Your task to perform on an android device: In the MyMoney App,set a budget goal of Rs 50000 for Education with the target of january 2024
Image 0: 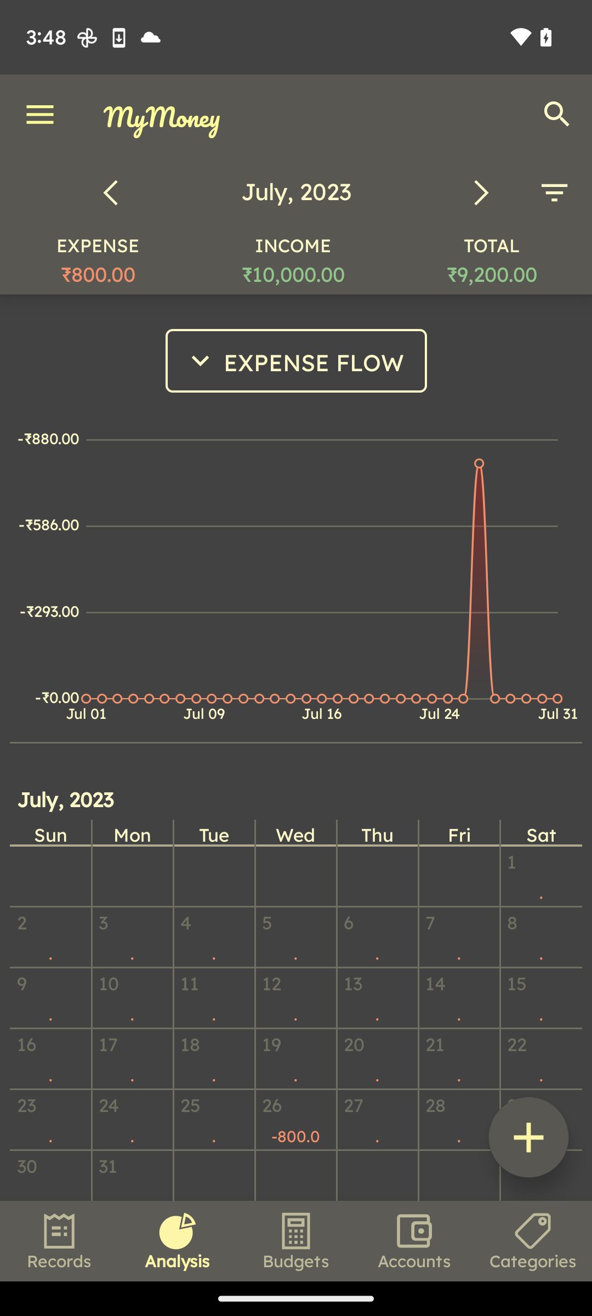
Click on the Budgets tab at the bottom of the screen
Step 0: click (296, 1241)
Image 1: 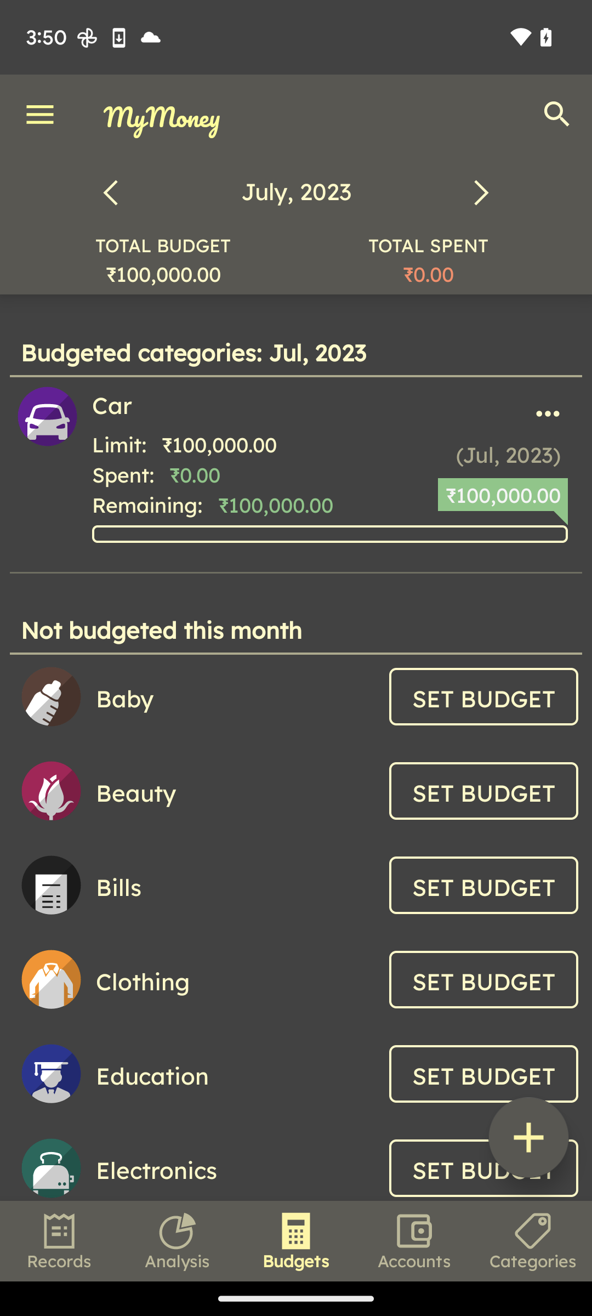
Click on the right angle bracket to set the january 2024
Step 1: click (479, 192)
Image 2: 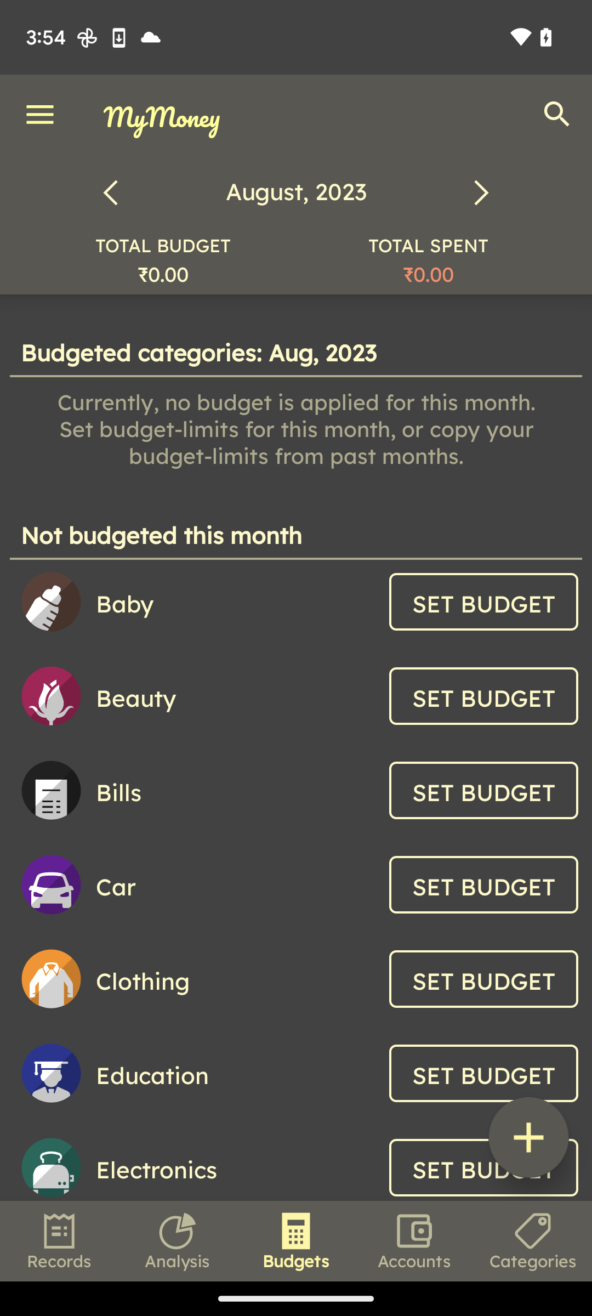
Click on the right angle bracket to set the january 2024
Step 2: click (479, 192)
Image 3: 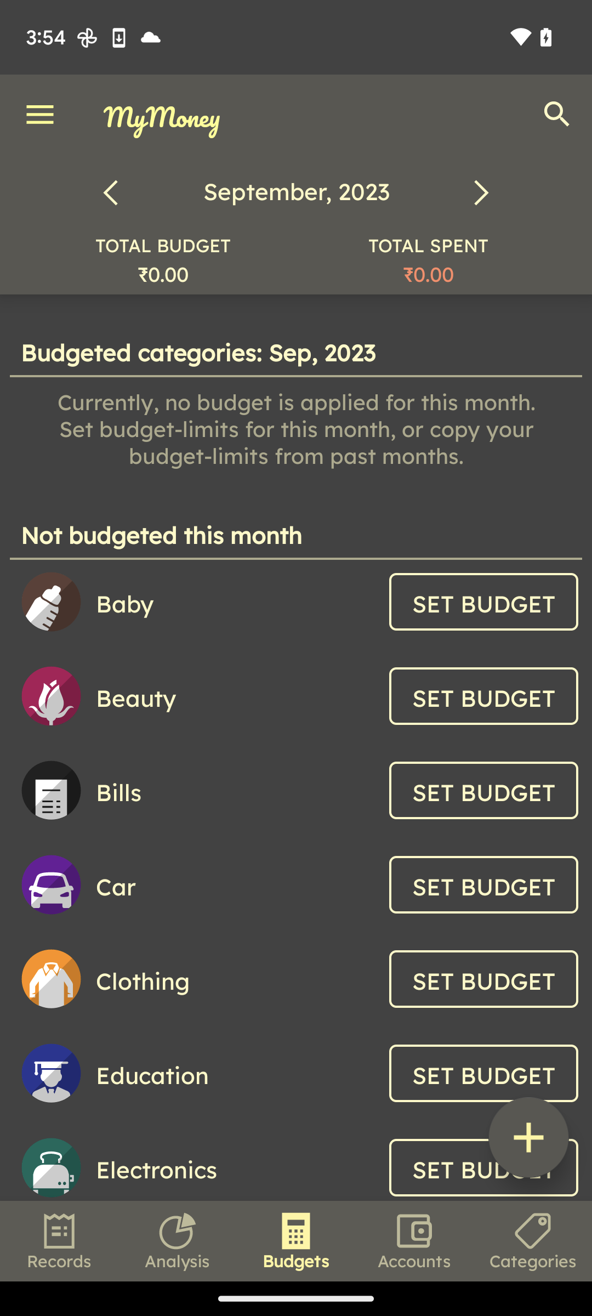
Click on the right angle bracket to set the january 2024
Step 3: click (479, 192)
Image 4: 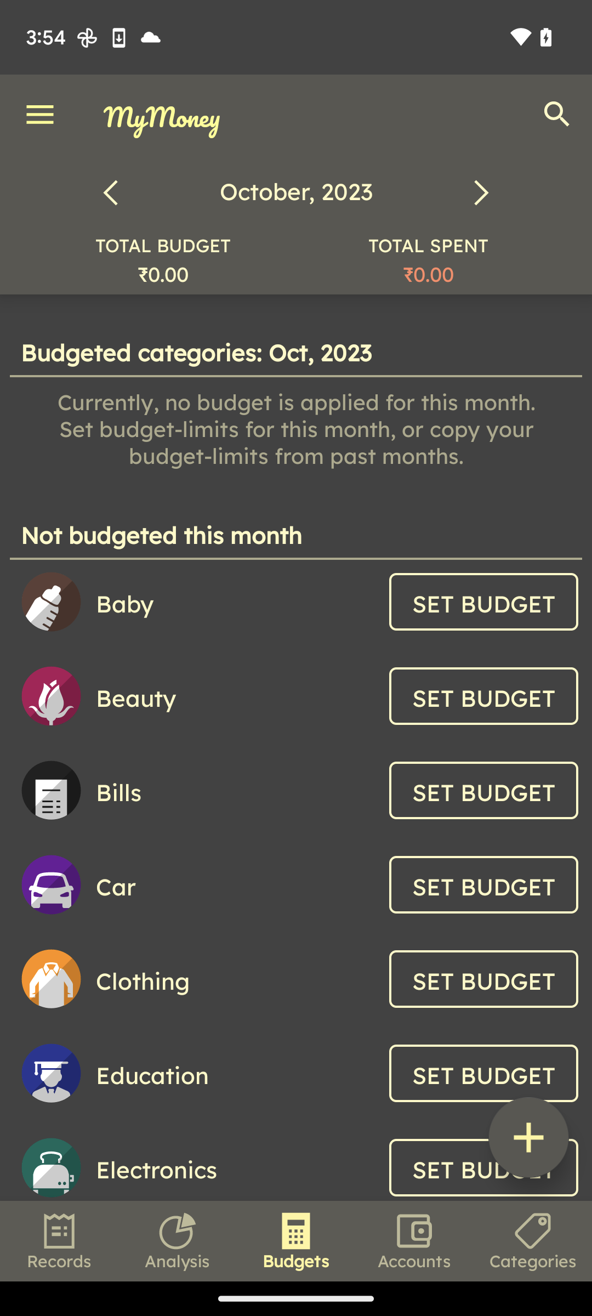
Click on the right angle bracket to set the january 2024
Step 4: click (479, 192)
Image 5: 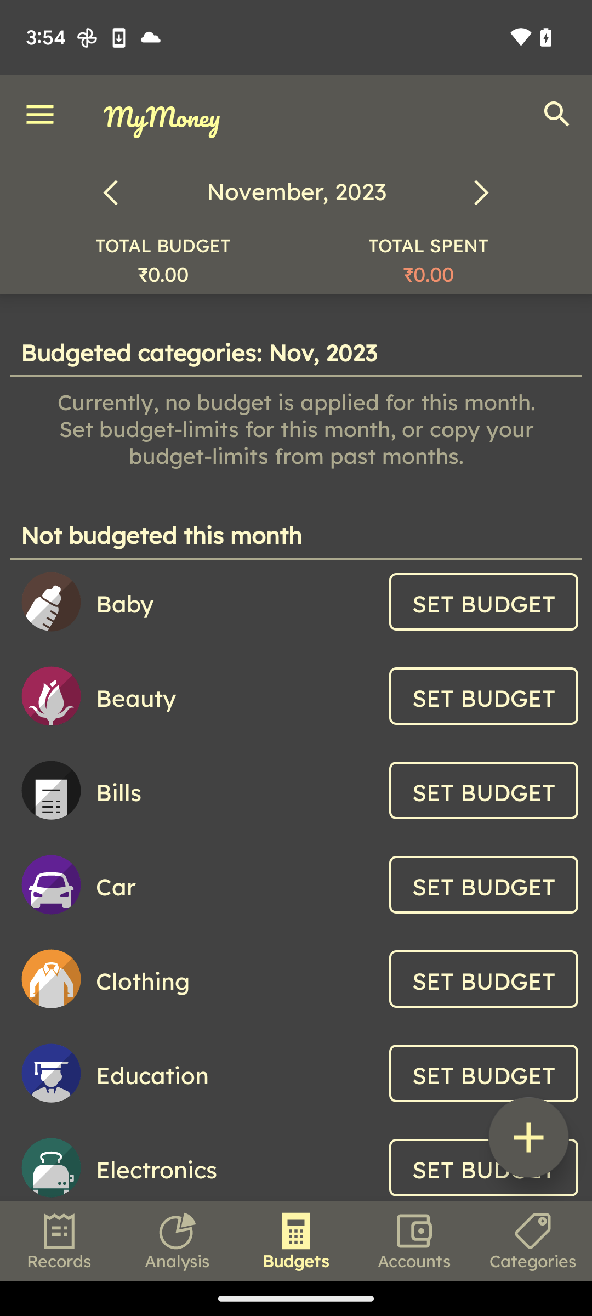
Click on the right angle bracket to set the january 2024
Step 5: click (479, 192)
Image 6: 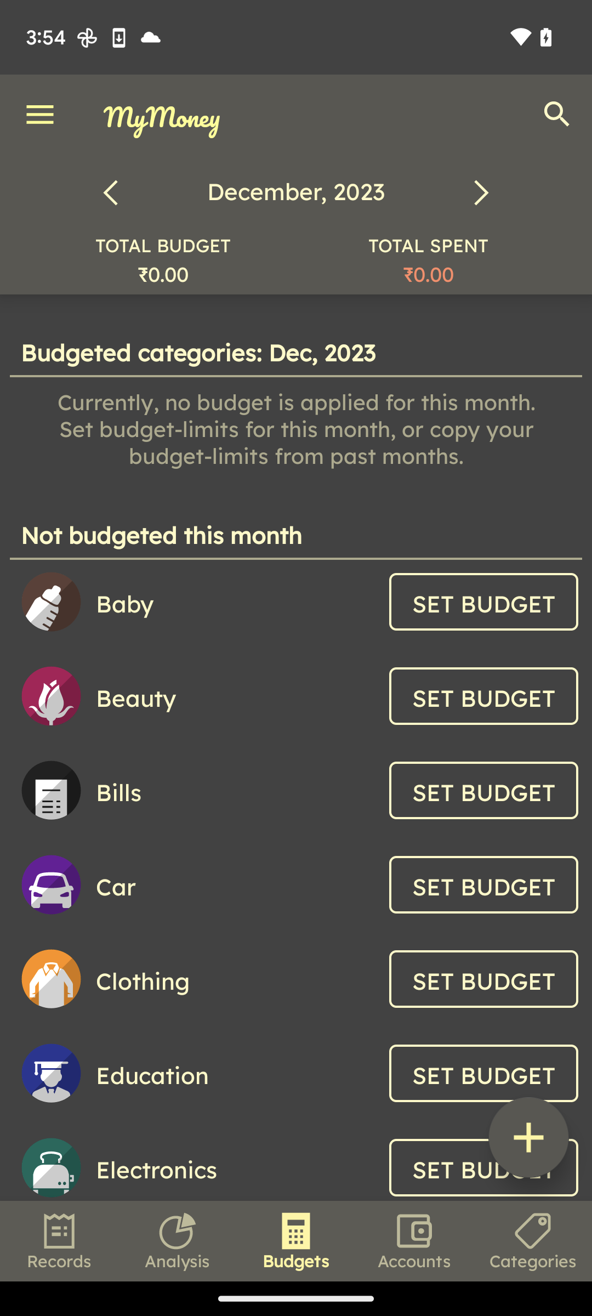
Click on the right angle bracket to set the january 2024
Step 6: click (479, 192)
Image 7: 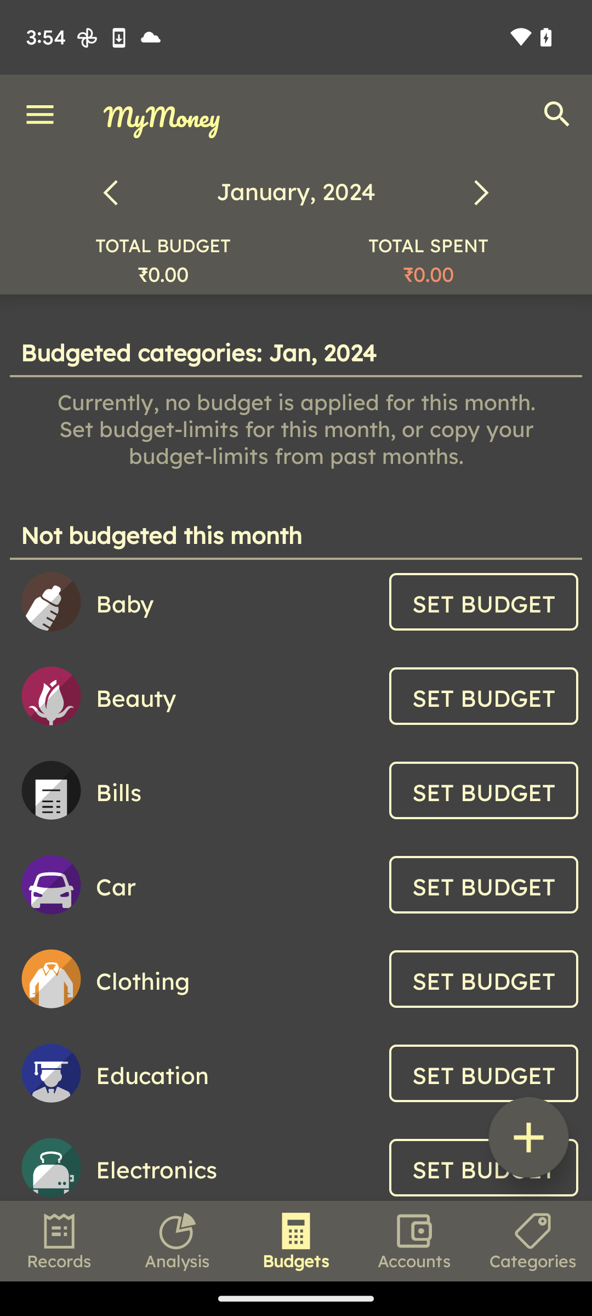
Click on the Education SET BUDGET
Step 7: click (483, 1073)
Image 8: 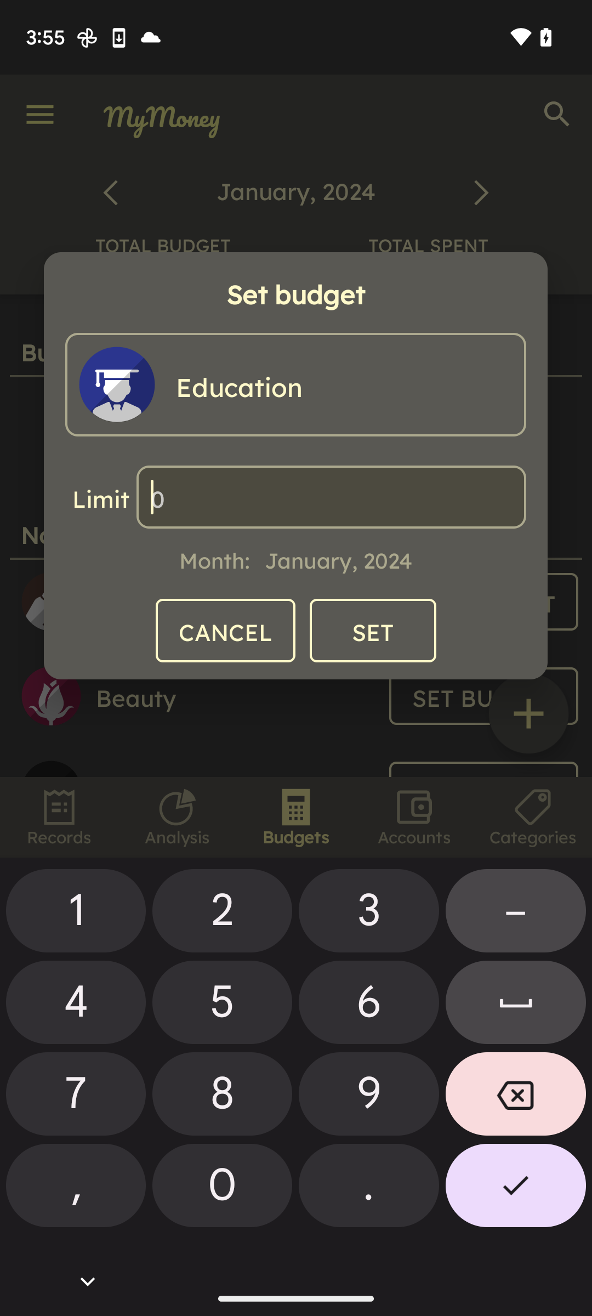
Enter the amount 50000 by clicking
Step 8: click (222, 1002)
Image 9: 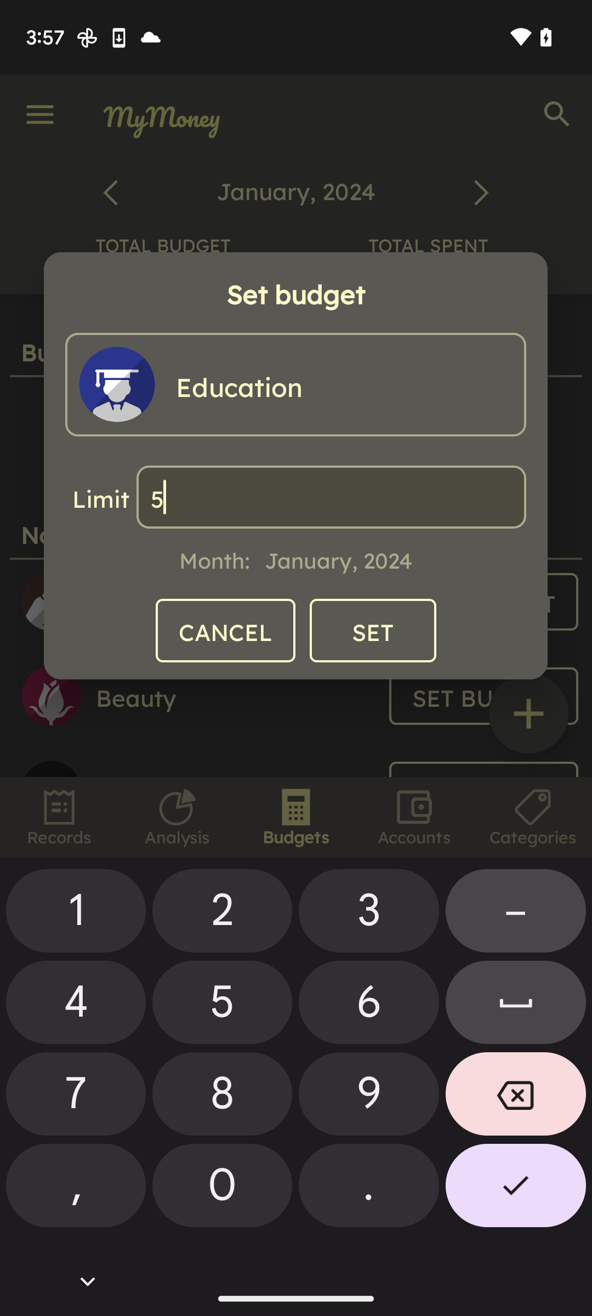
Enter the amount 50000 by clicking
Step 9: click (222, 1185)
Image 10: 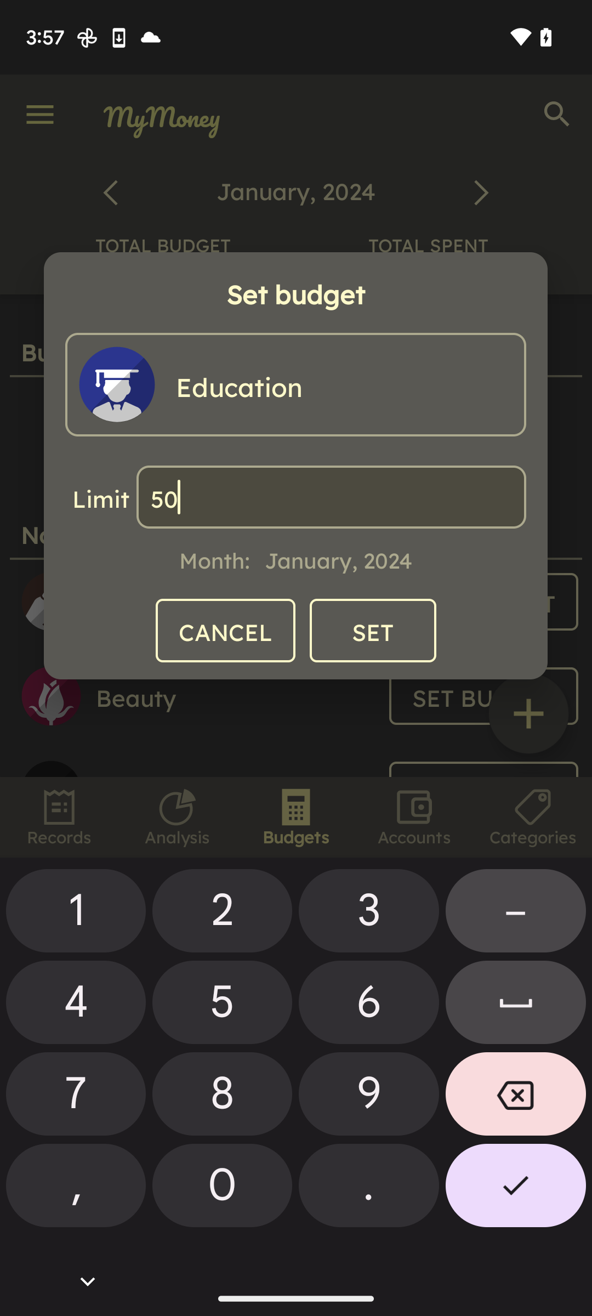
Enter the amount 50000 by clicking
Step 10: click (222, 1185)
Image 11: 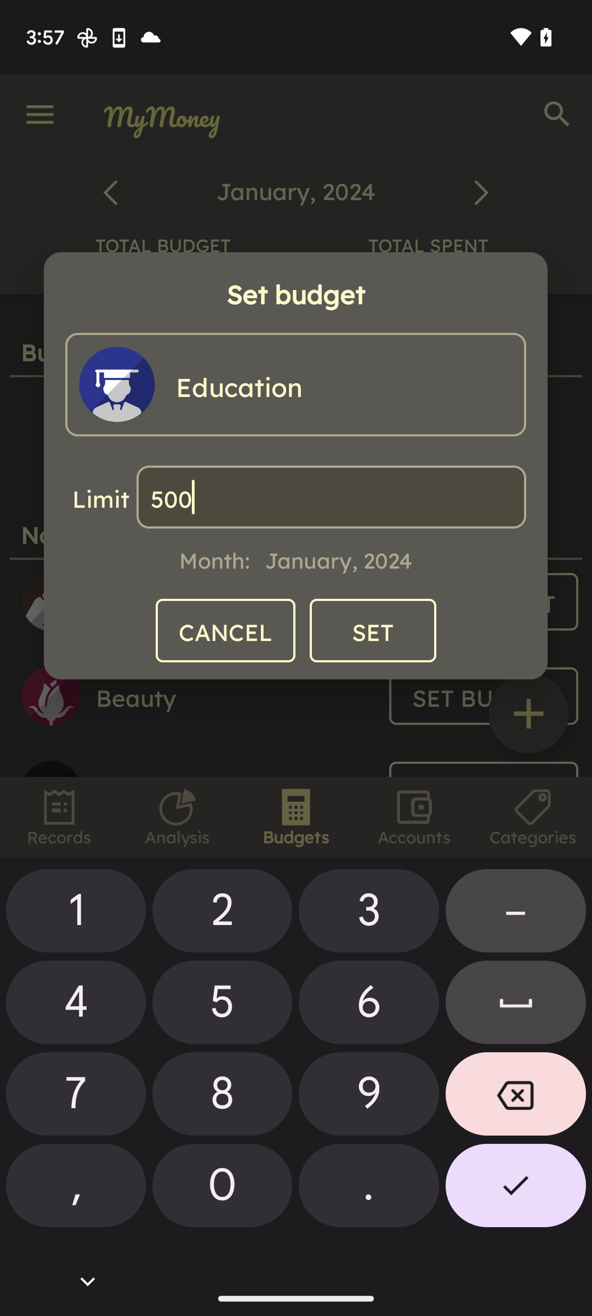
Enter the amount 50000 by clicking
Step 11: click (222, 1189)
Image 12: 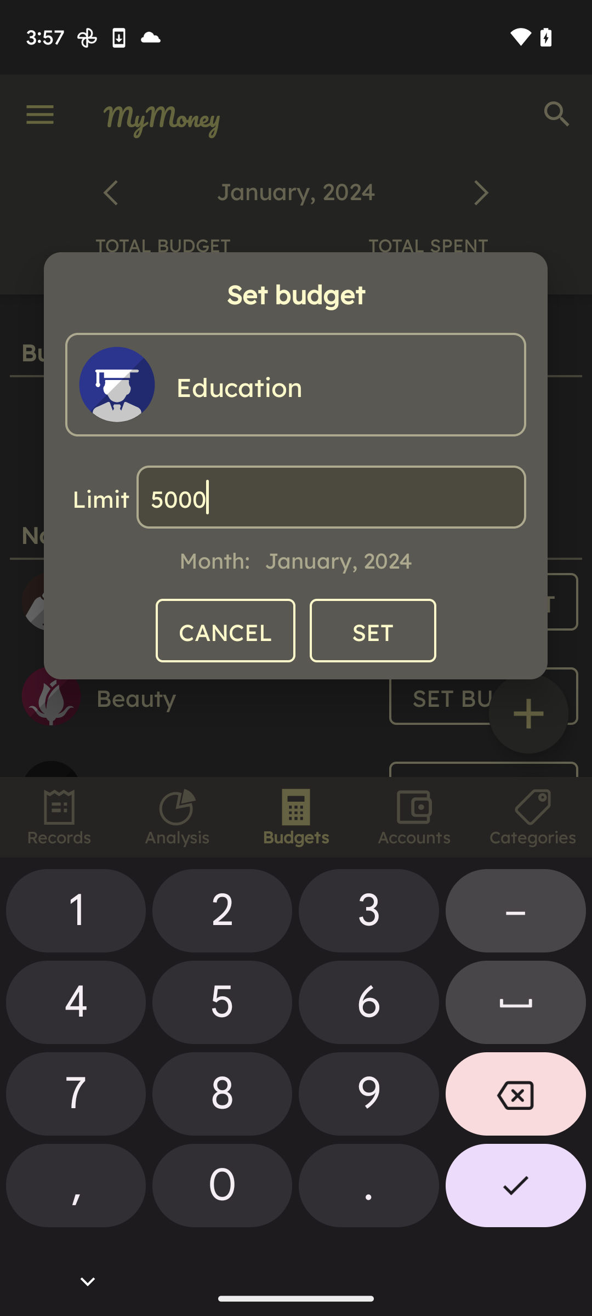
Enter the amount 50000 by clicking
Step 12: click (222, 1185)
Image 13: 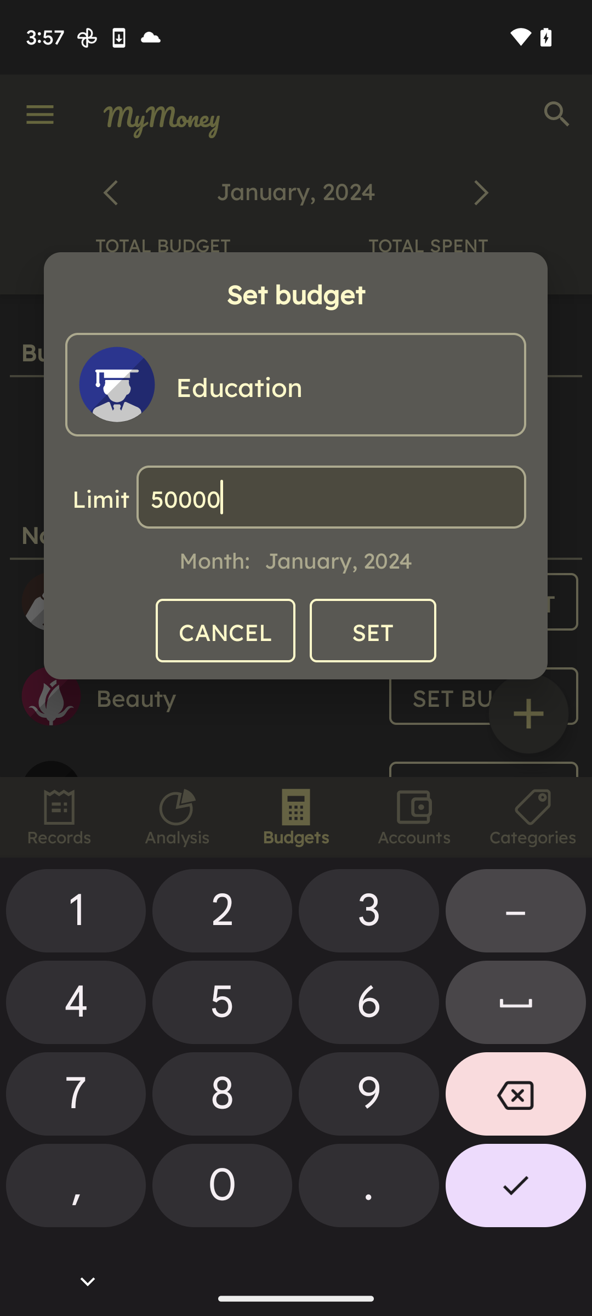
Click on the set option 
Step 13: click (373, 631)